Your task to perform on an android device: Change the video quality from 360p to 240p in the setting.
Image 0: 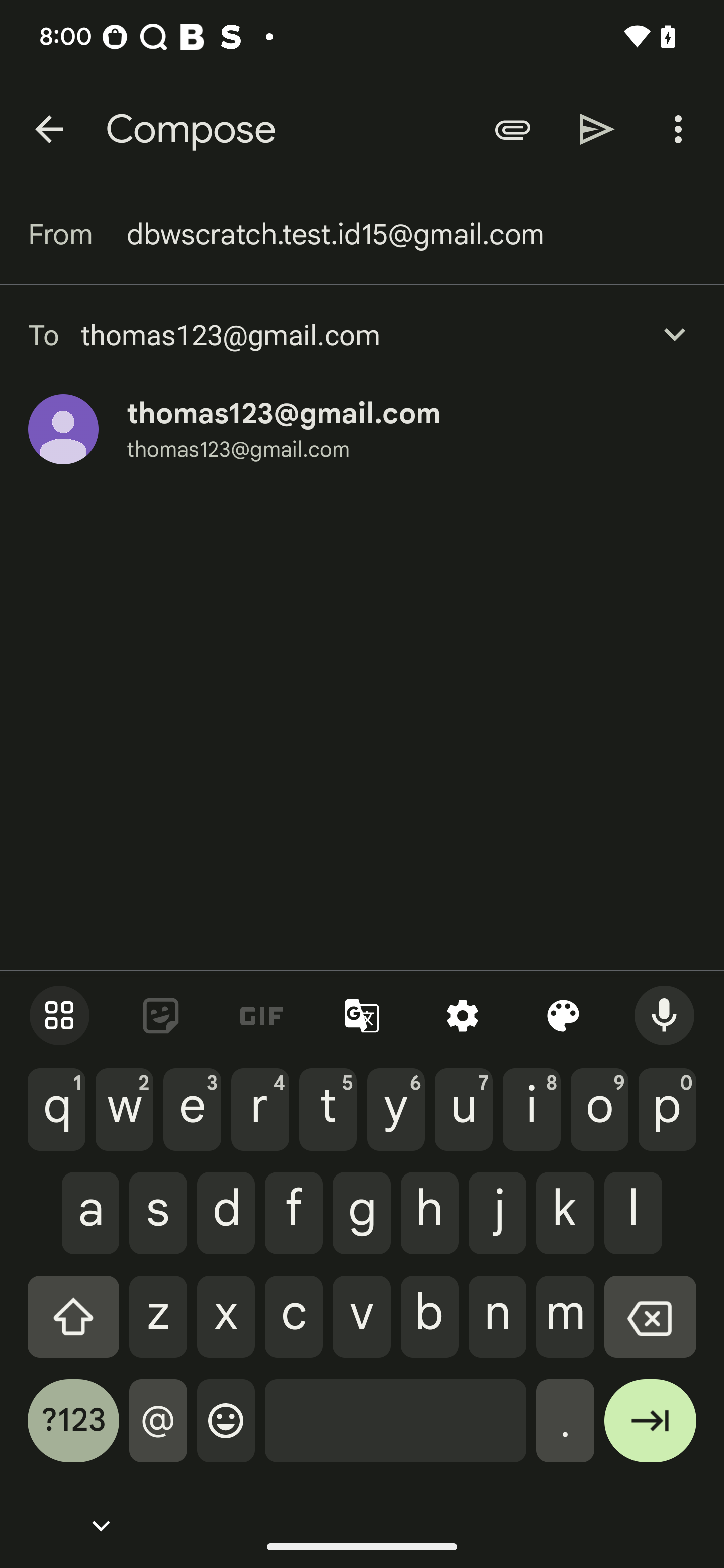
Go back to previous page
Step 0: press back button
Image 1: 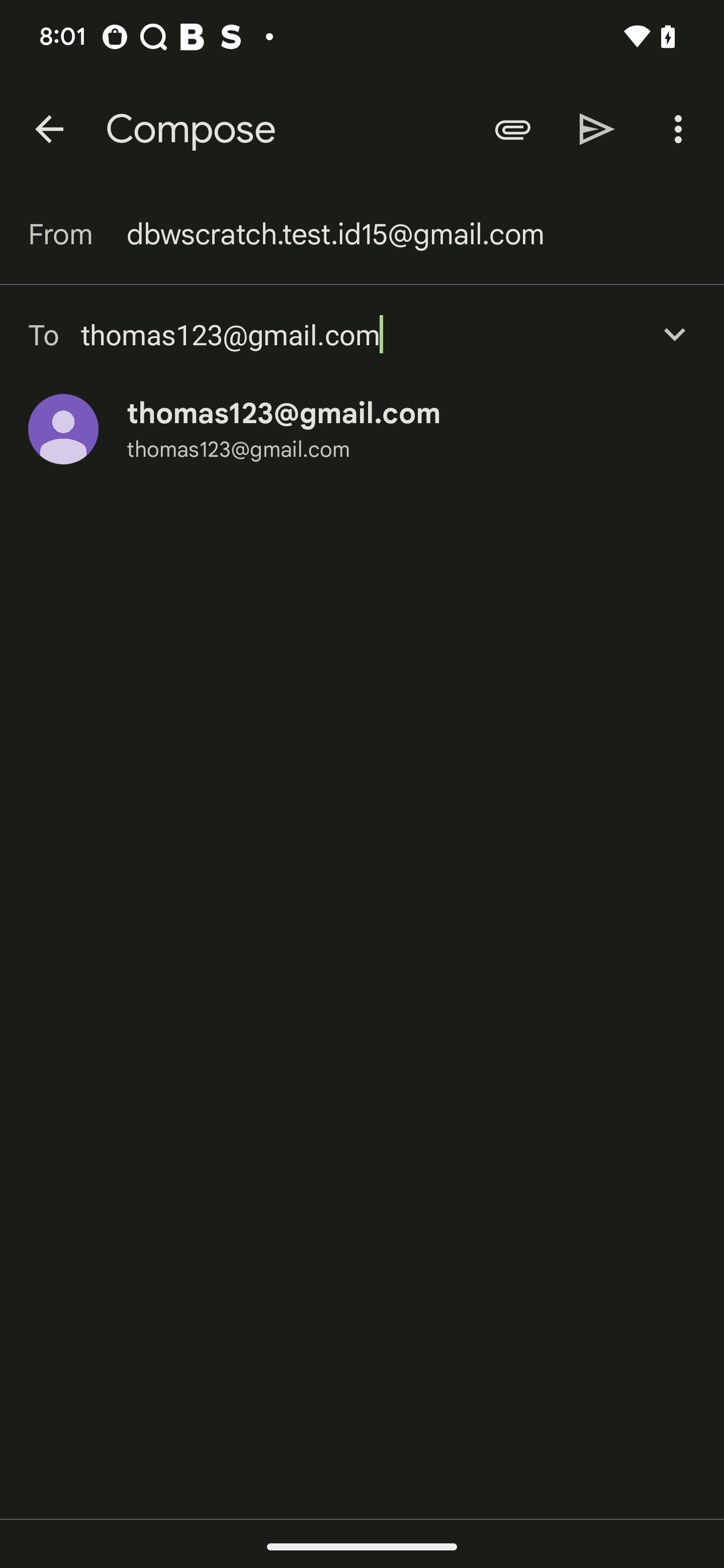
Go back to previous page
Step 1: press back button
Image 3: 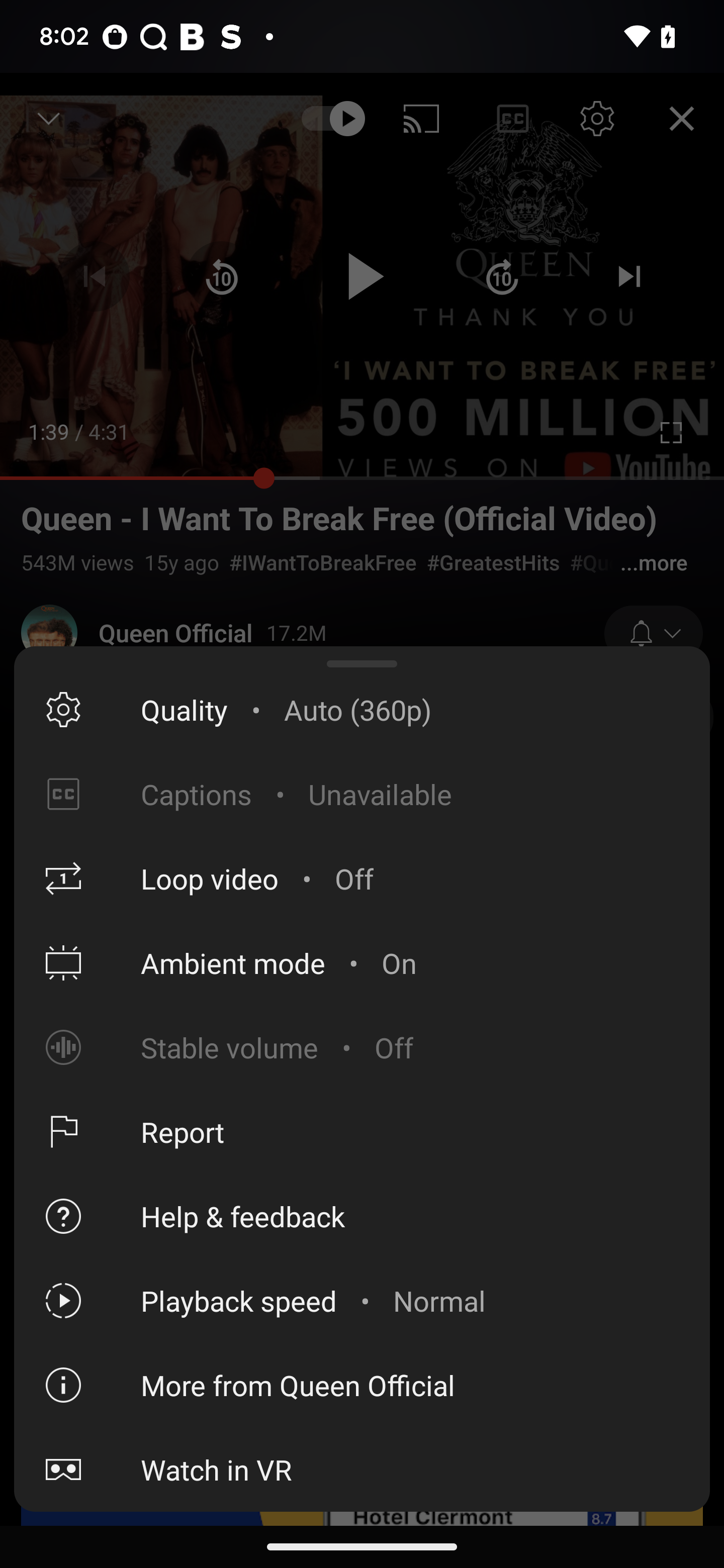
Click on the Quality option 
Step 3: click (156, 710)
Image 4: 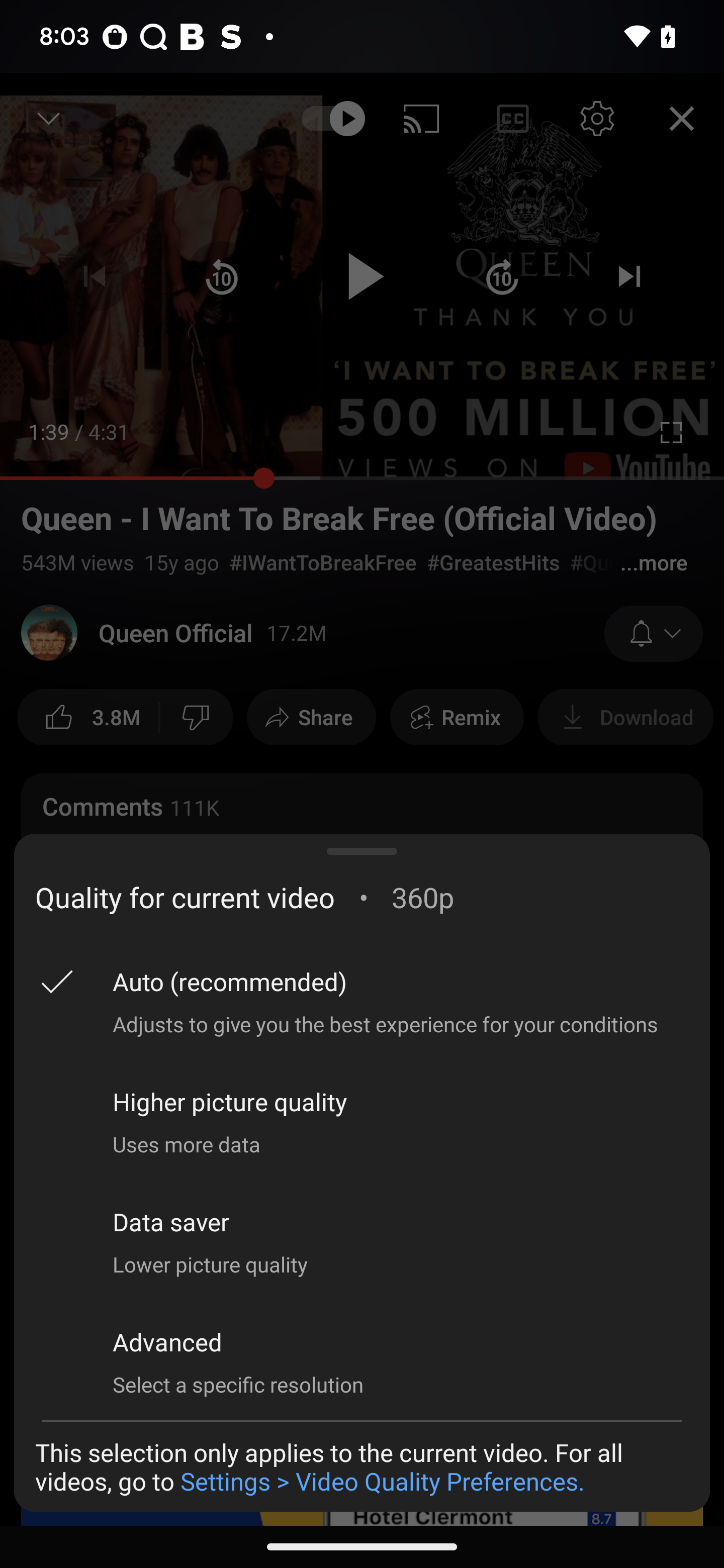
Click on the advanced option 
Step 4: click (167, 1342)
Image 5: 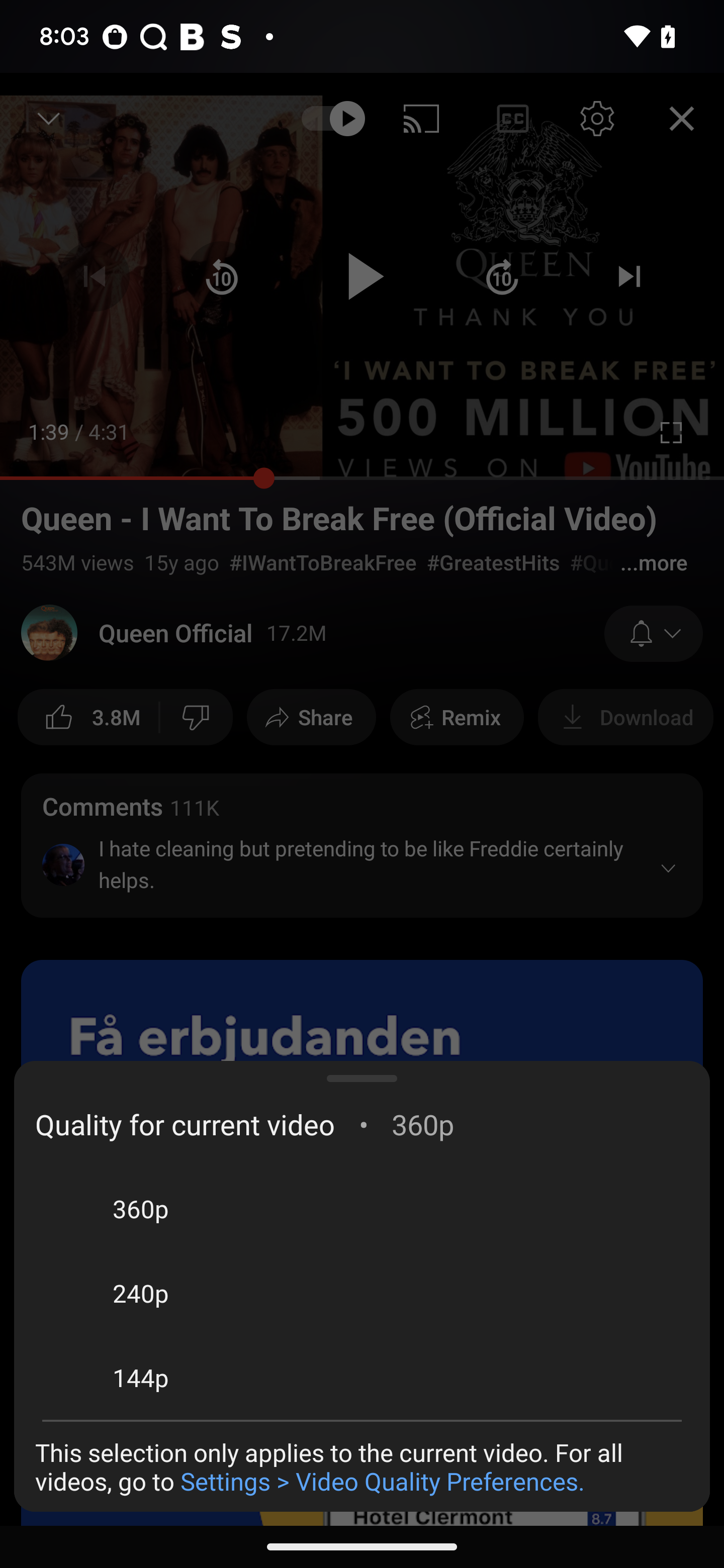
Click on the 240p option 
Step 5: click (141, 1293)